Your task to perform on an android device: Select the first option from the suggested routes and scroll up to view their departure and arrival times.
Image 0: 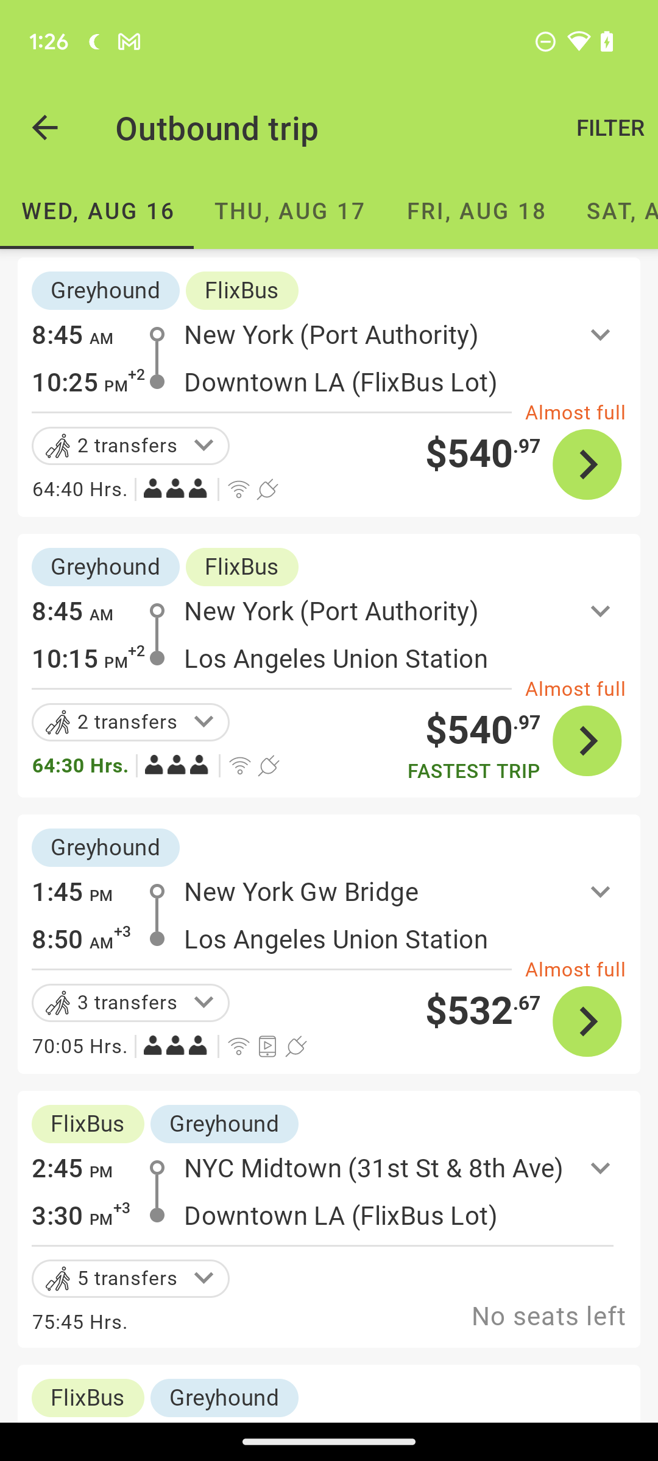
Click on 10:25 PM at the top left of the screen below 8:45 AM
Step 0: click (88, 381)
Image 1: 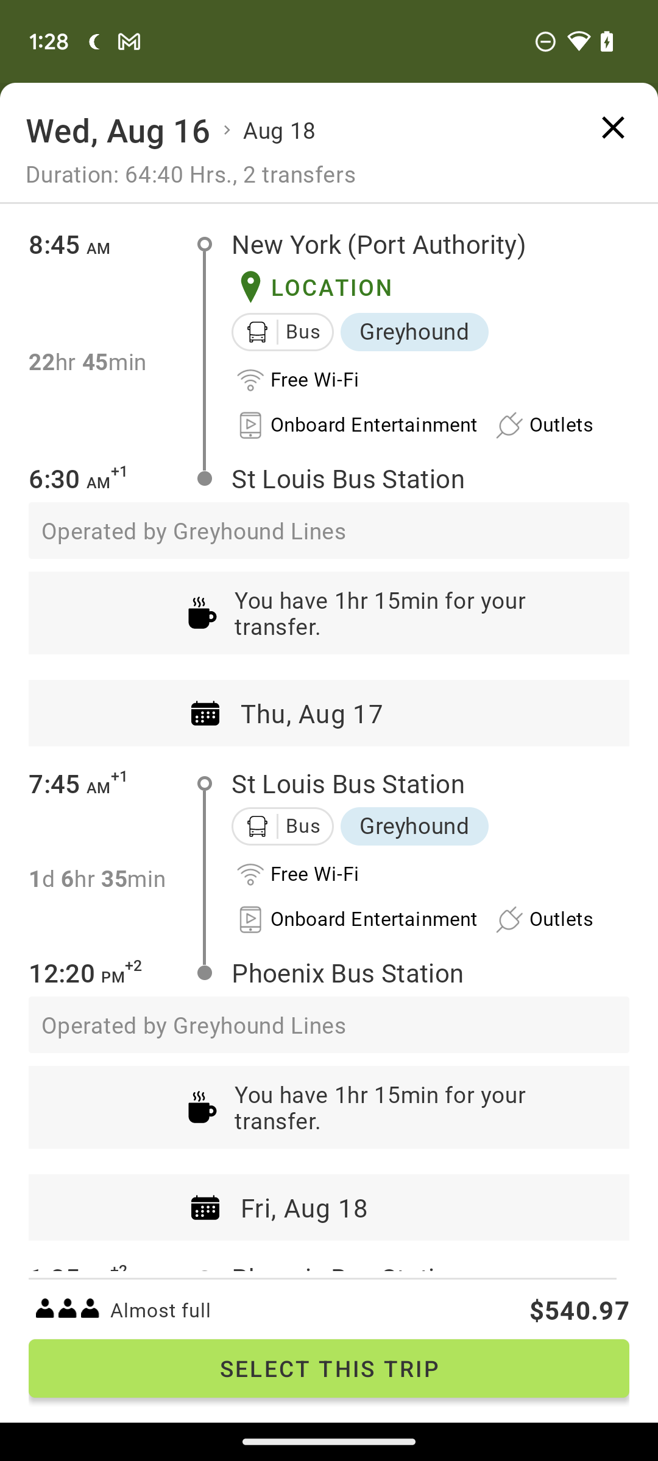
Scroll UP
Step 1: scroll down